Your task to perform on an android device: Enter the shipping address, delhi 110004, for the shipment of the item
Image 0: 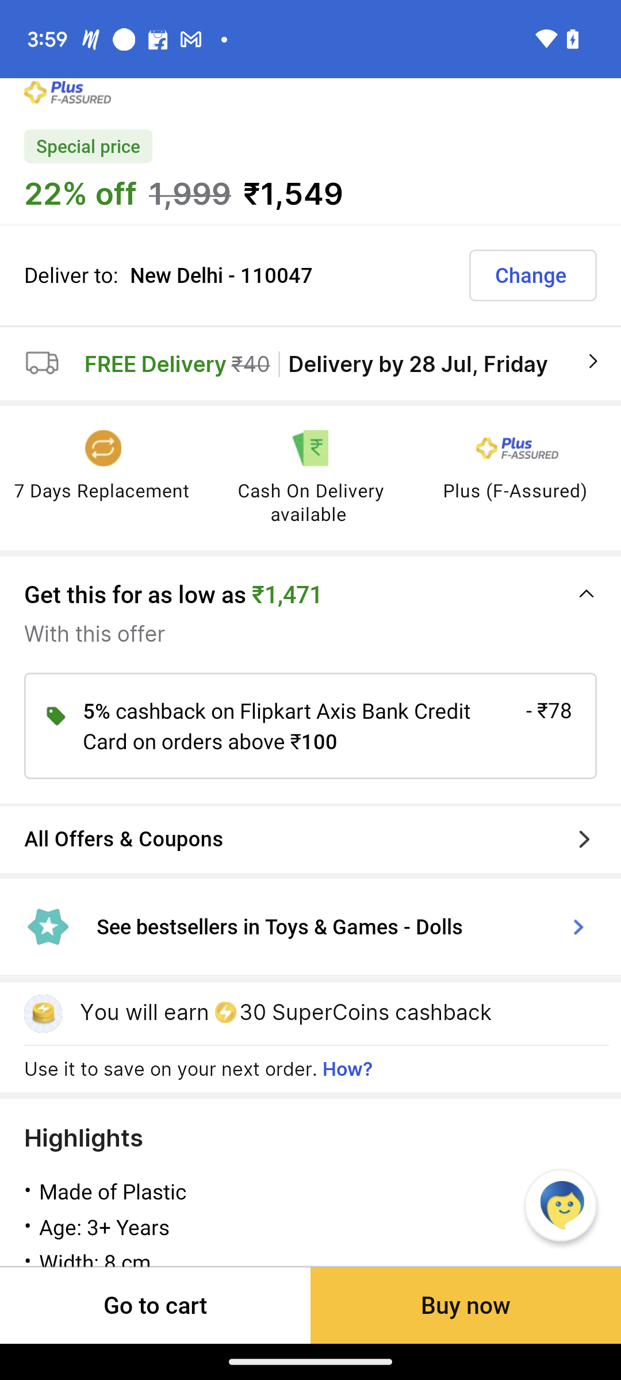
click on the change option presented on the right side.
Step 0: click (533, 275)
Image 2: 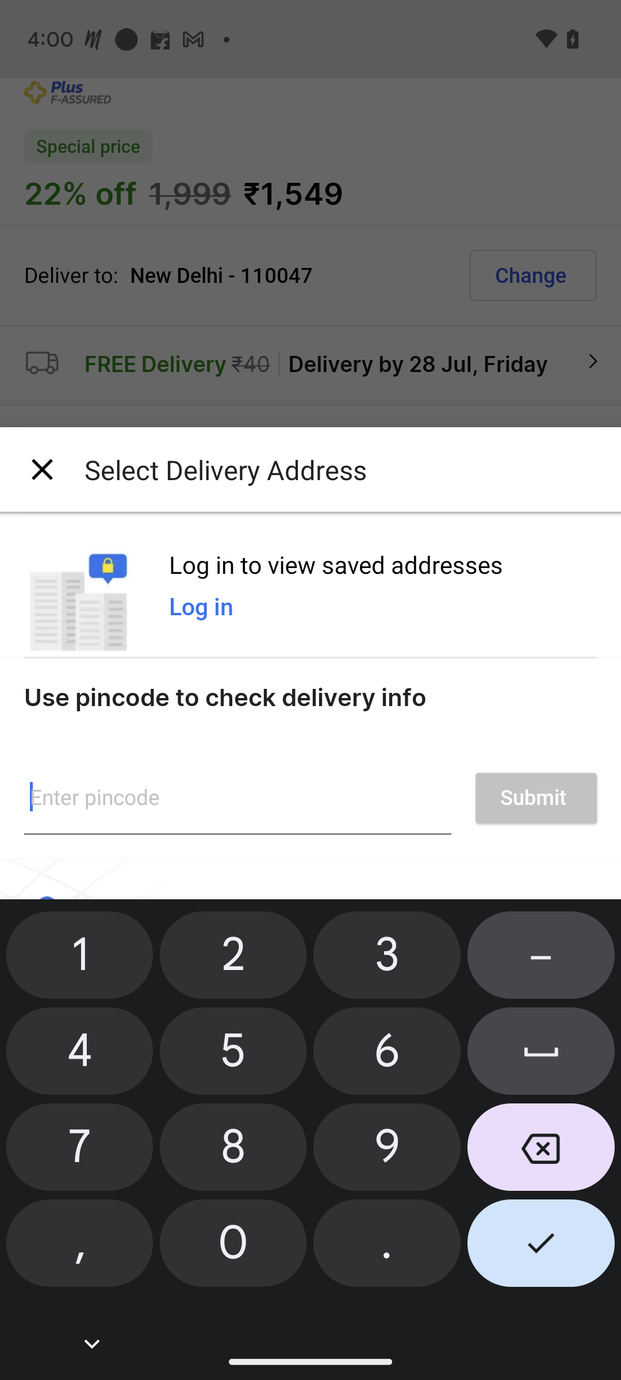
type 110004 in the box
Step 2: type "110004"
Image 3: 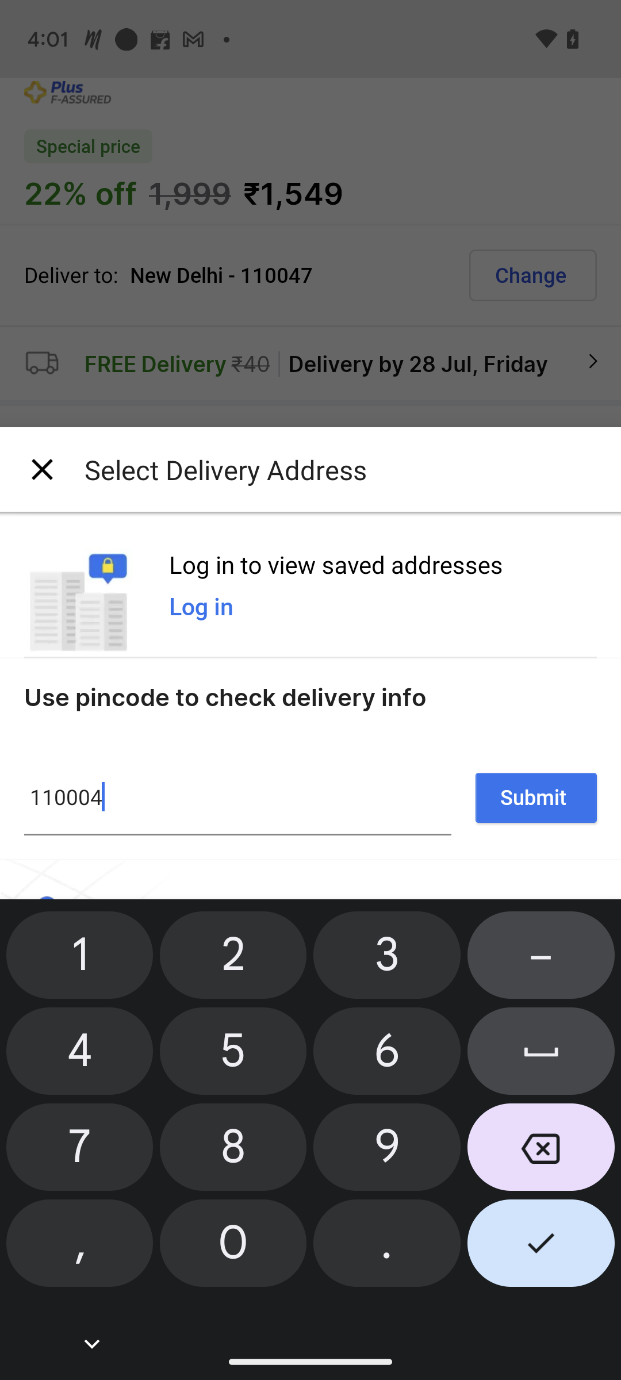
click on the submit option
Step 3: click (536, 798)